Your task to perform on an android device: I am planning to go hiking next month, for which I need some good hiking shoes. I searched for hiking shoes in the Amazon app.
Image 0: 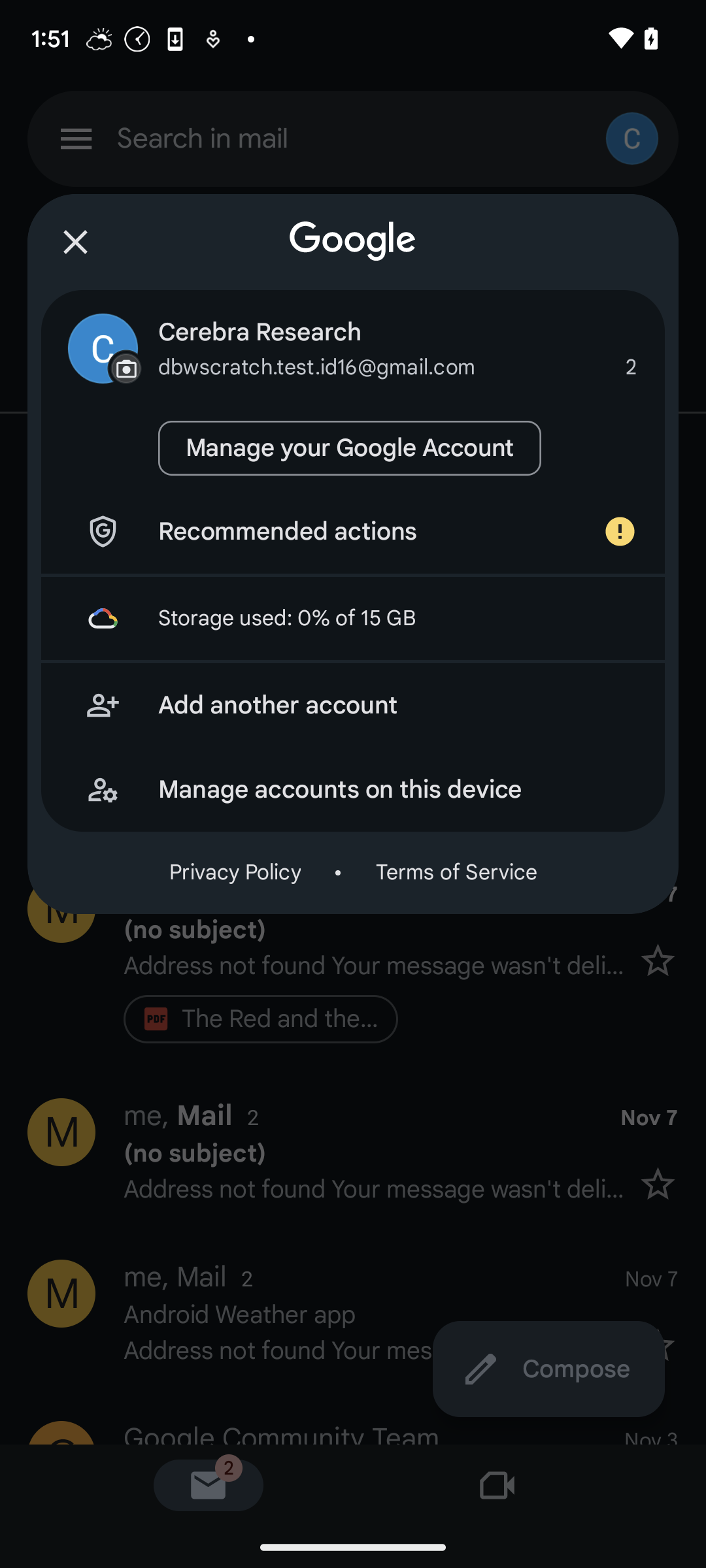
Open the Amazon app.
Step 0: open app "Amazon"
Image 1: 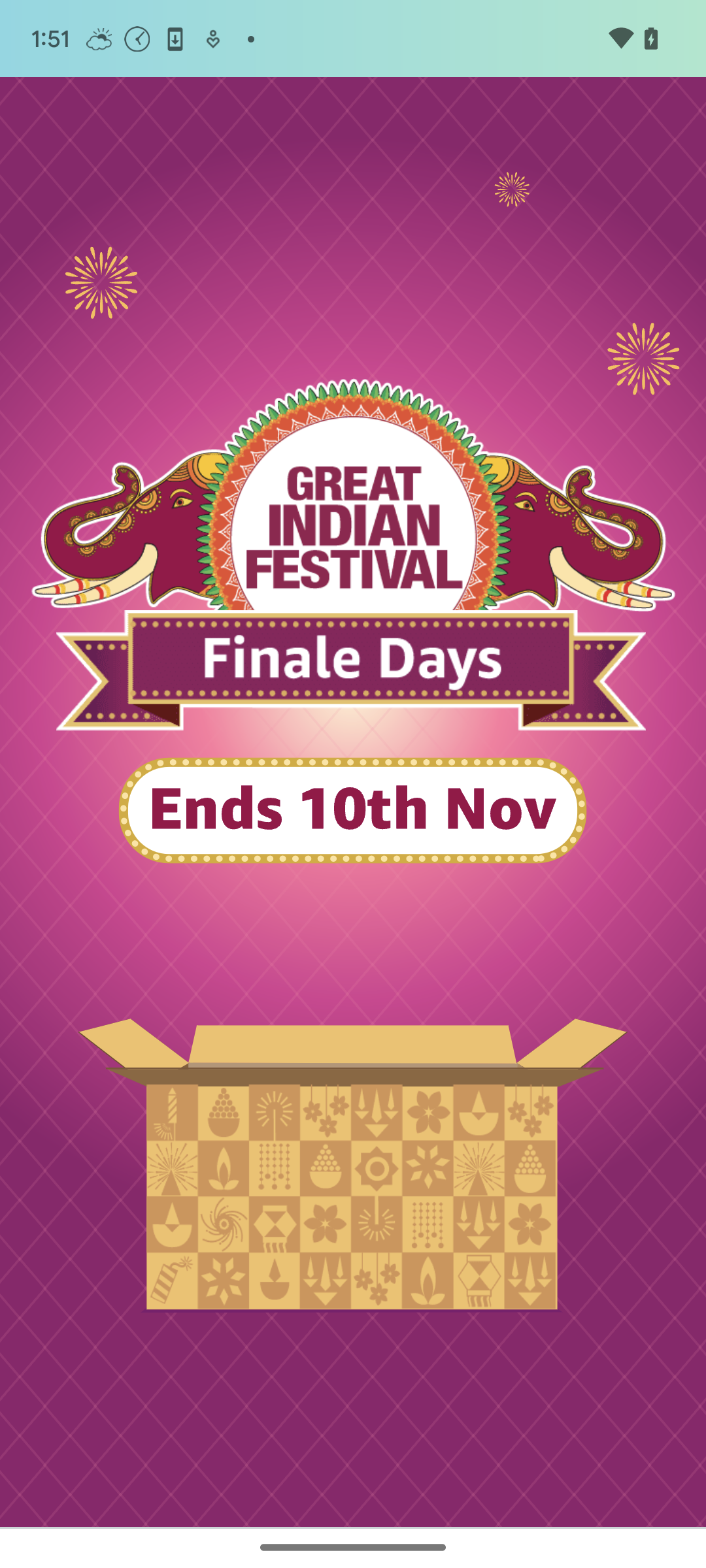
Open the Amazon app.
Step 1: wait
Image 2: 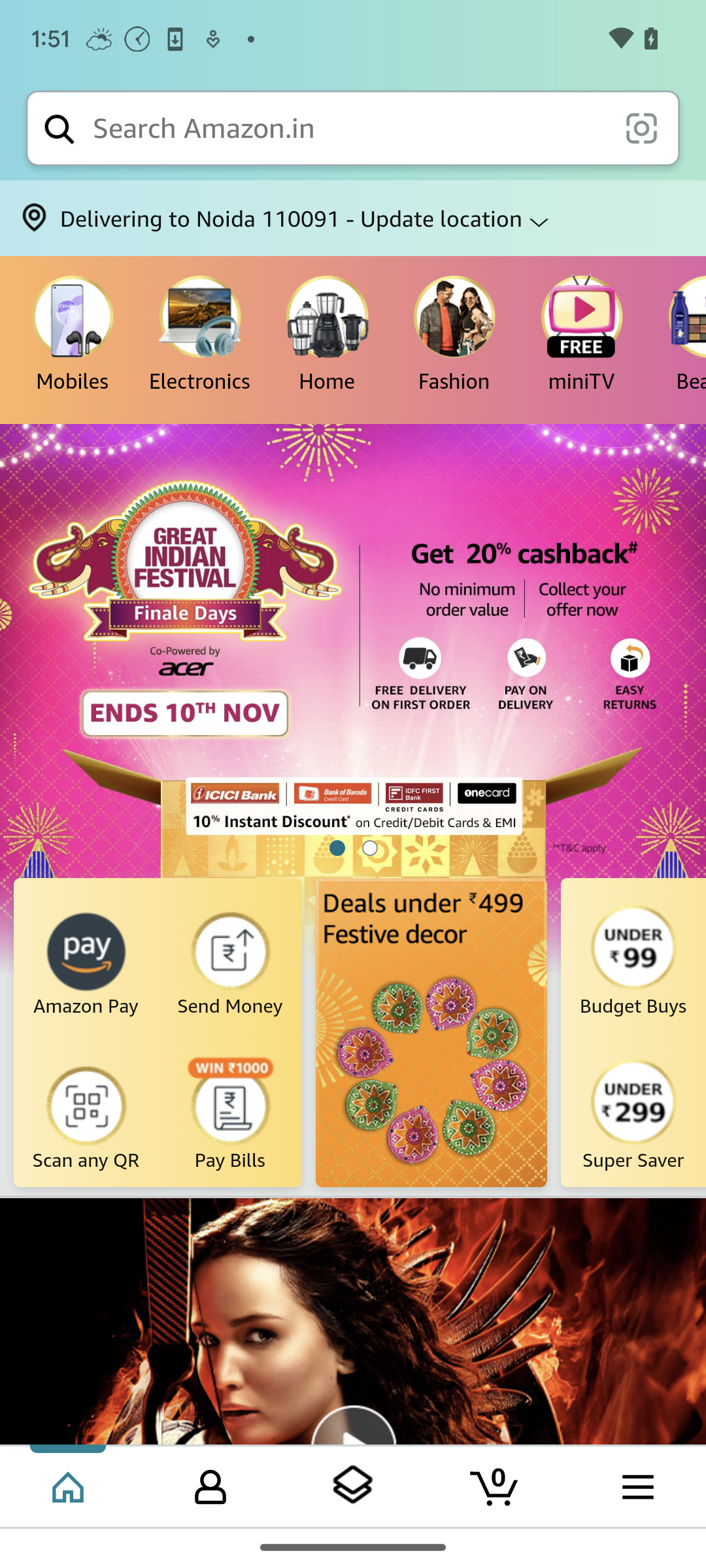
Click on the search bar at the top of the screen.
Step 2: click (348, 128)
Image 3: 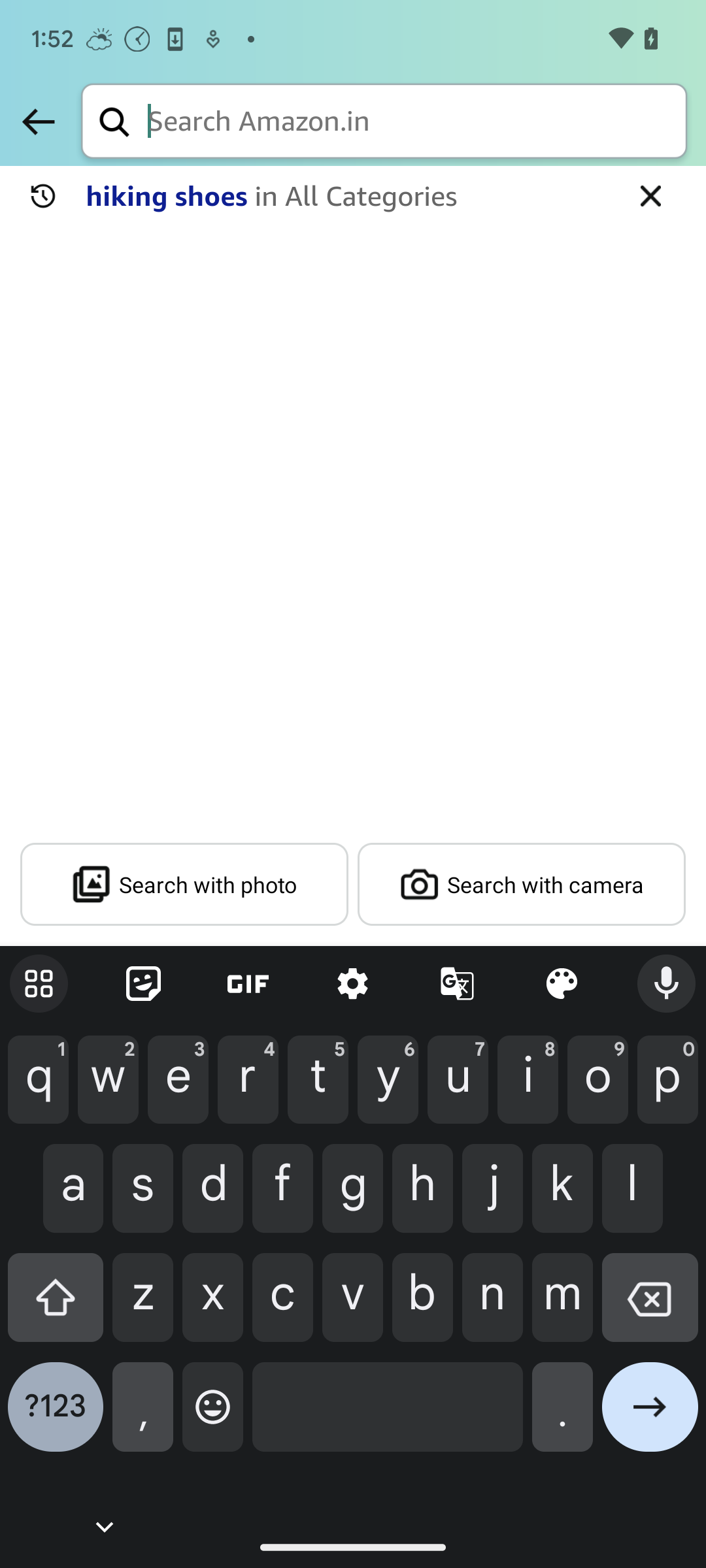
Enter the item name, which is hiking shoes.
Step 3: type "Hiking shoes"
Image 4: 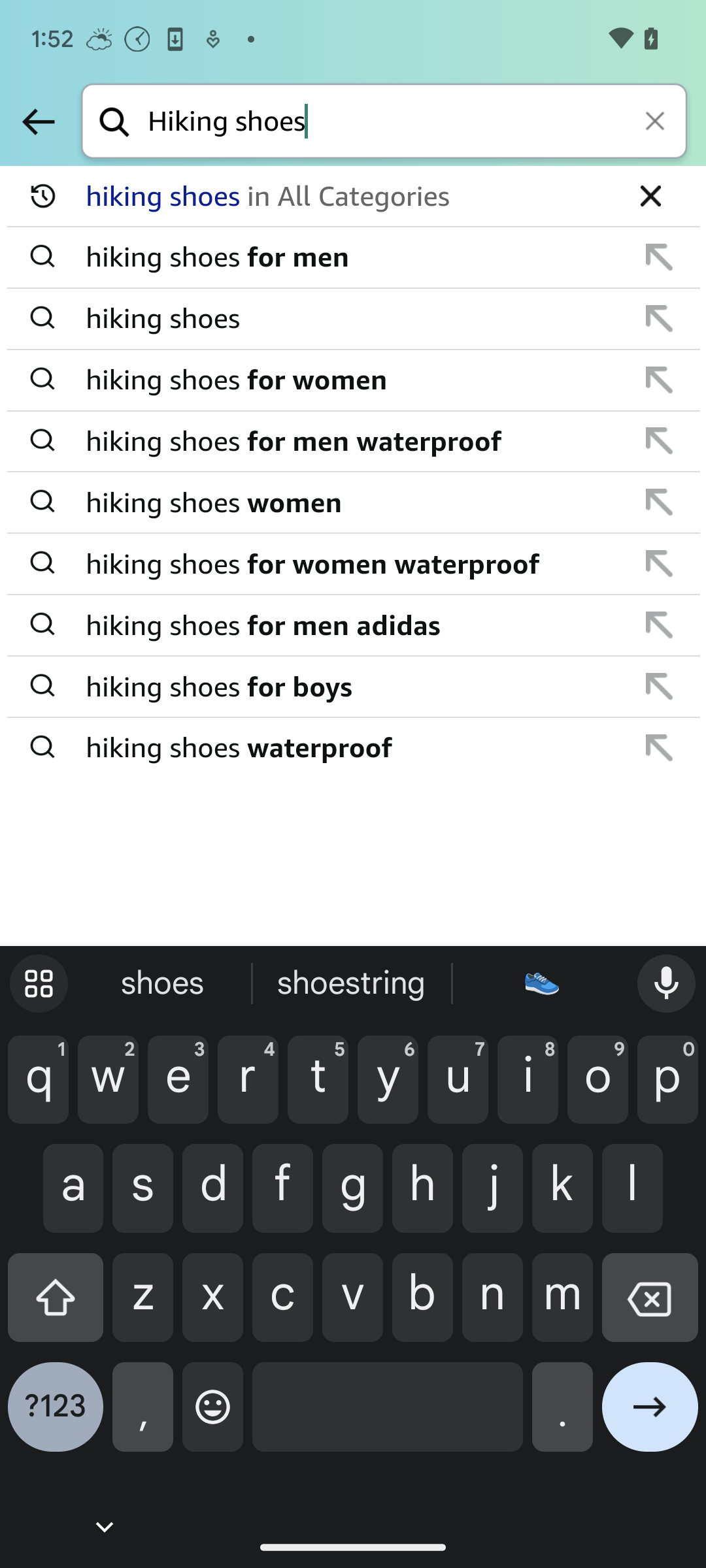
Now click on the first option.
Step 4: click (346, 196)
Image 5: 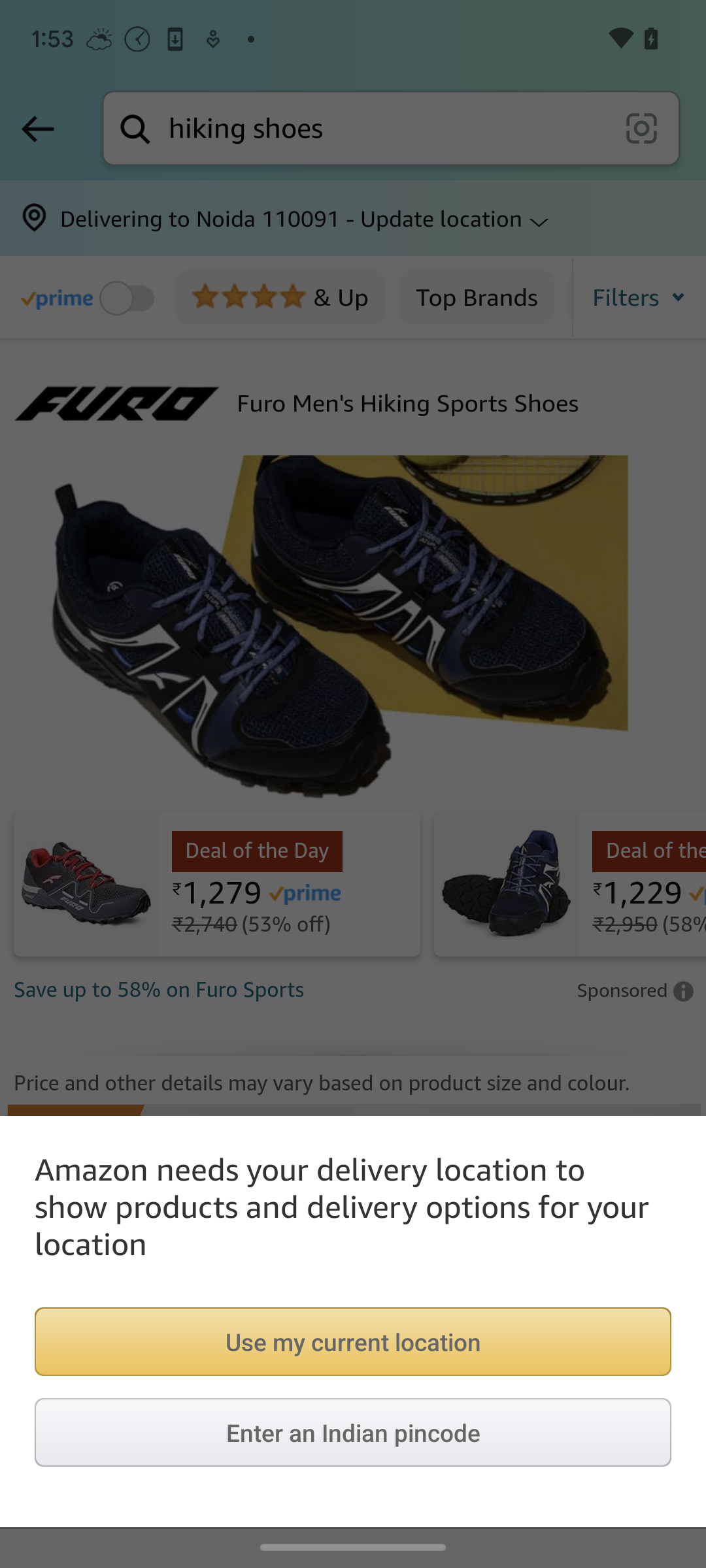
Now click on the first option.
Step 5: wait